Your task to perform on an android device: Open the Papa John's app and search for Chicken BBQ Pizza to see details about it 
Image 1: 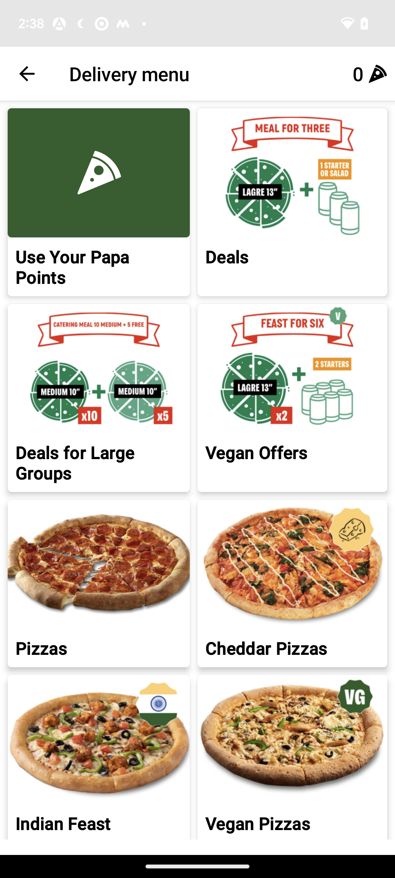
swipe up to view chicken bbq pizza 
Step 1: scroll down
Image 2: 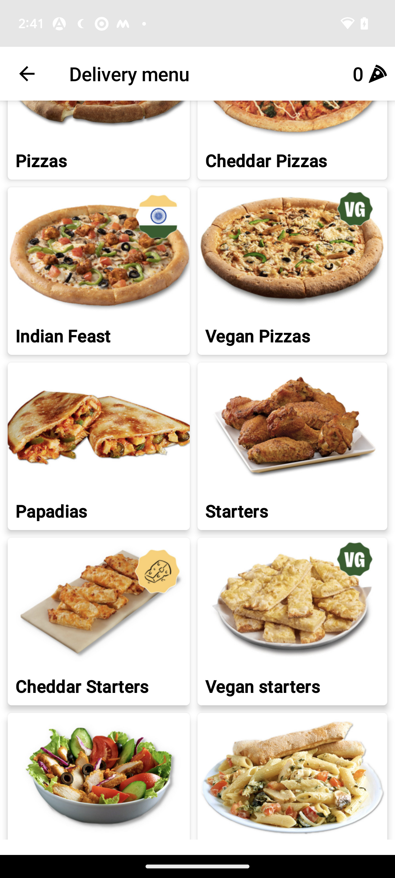
click on pizzas category
Step 2: click (99, 121)
Image 4: 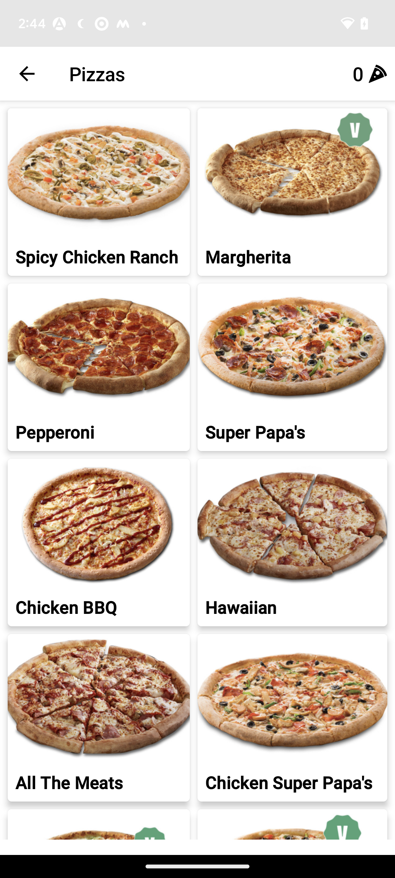
click on chicken bbq image
Step 4: click (99, 523)